Your task to perform on an android device: In the Baby Connect app, find the details of your baby's feeding, diapers, and sleep. Then track the baby's routine
Image 0: 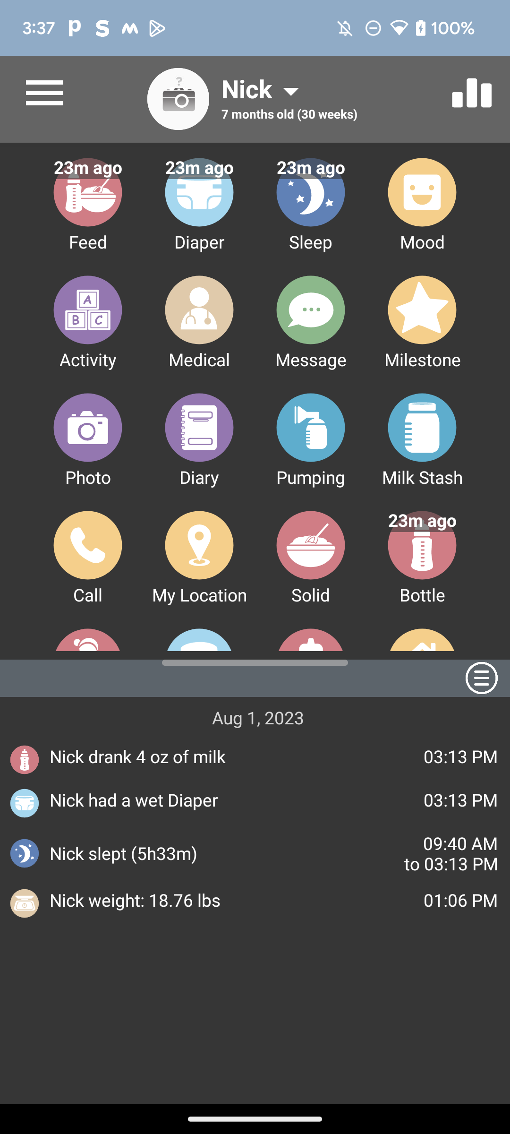
click on the Nick drank 4 oz of milk option to view the baby routine
Step 0: click (16, 762)
Image 1: 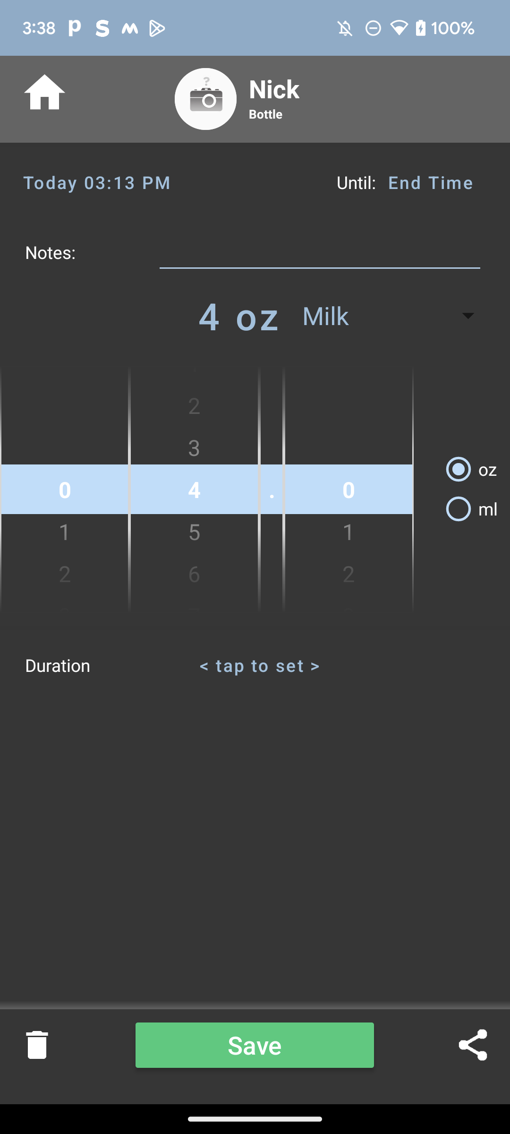
Go back to the screen
Step 1: press back button
Image 2: 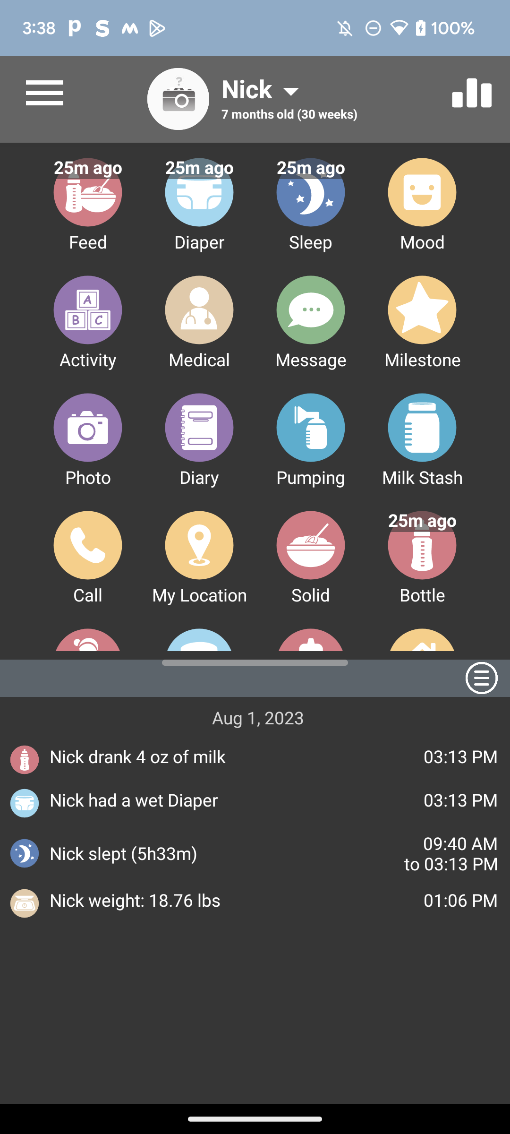
Click on the had a wet diaper option to view the baby diaper routine
Step 2: click (26, 807)
Image 3: 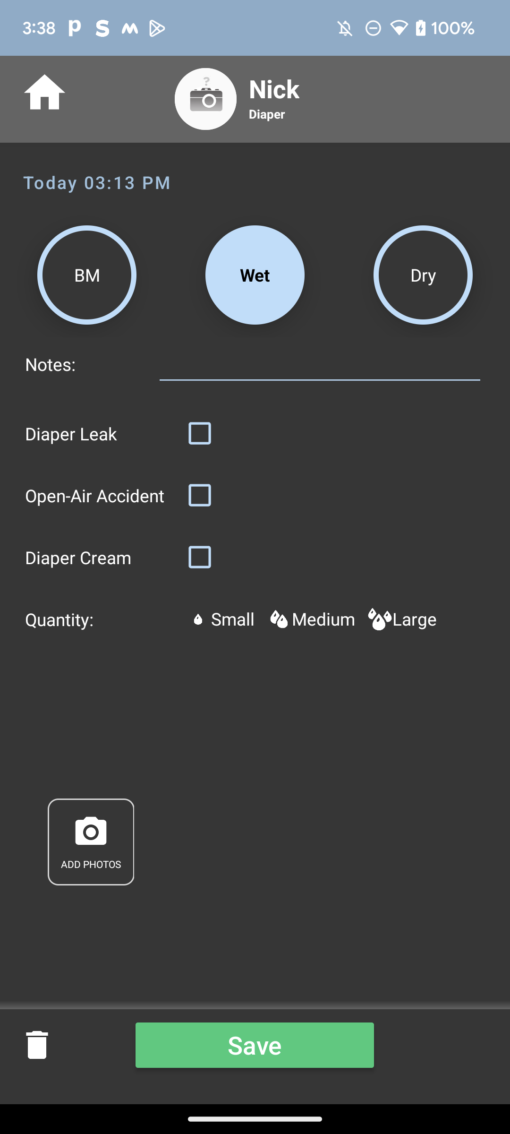
Go back to the screen
Step 3: press back button
Image 4: 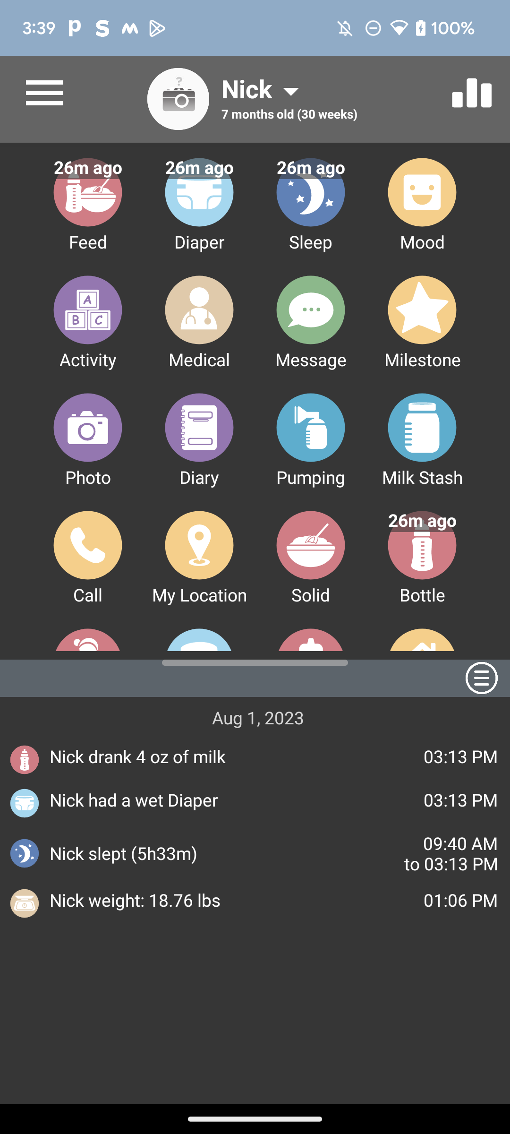
click on the Nick Slept (5h33m) option to view the baby sleeping routine
Step 4: click (28, 859)
Image 5: 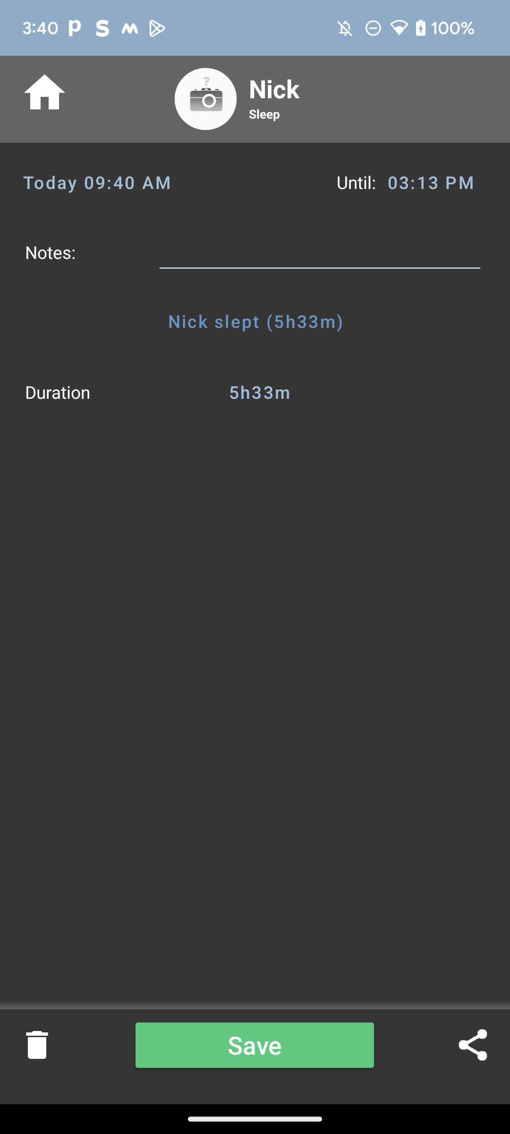
Go back to the screen
Step 5: press back button